Your task to perform on an android device: Add two quantities of Rich Dad, Poor Dad to the cart and view the cart
Image 0: 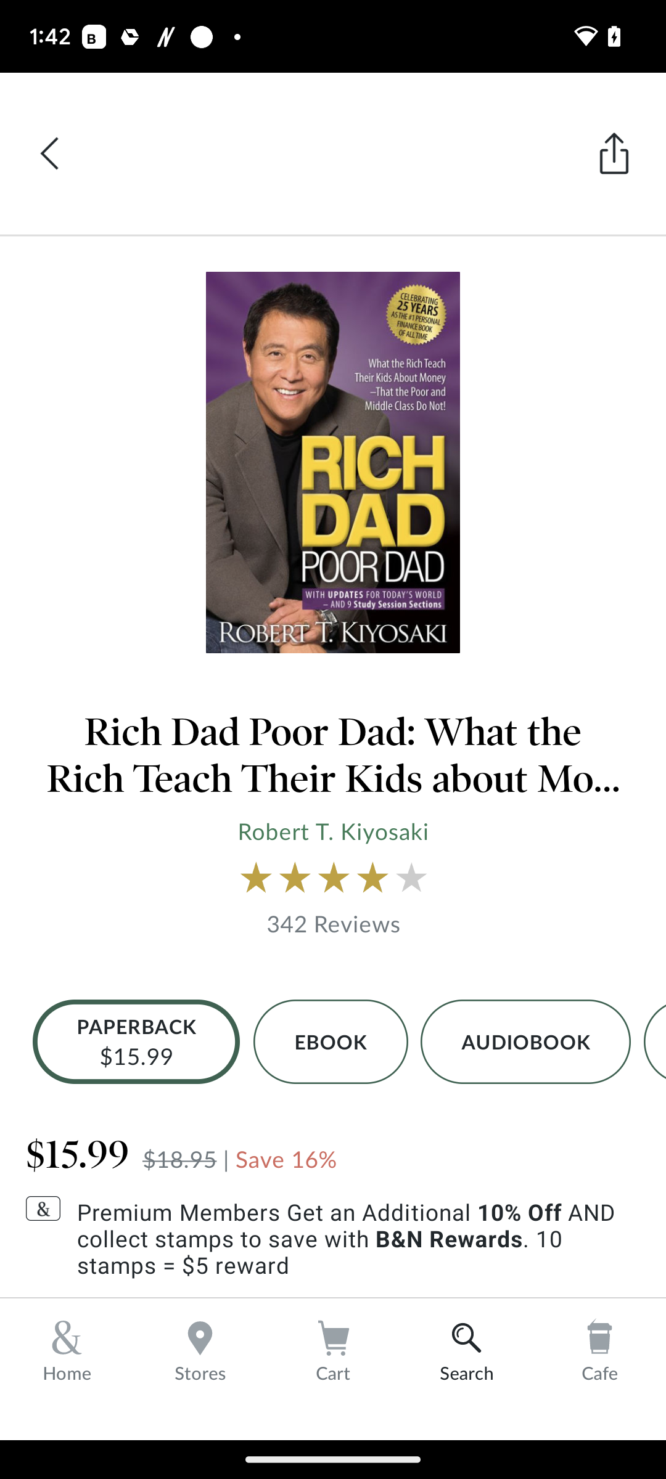
Scroll up to view the Add to Cart option
Step 0: scroll down
Image 1: 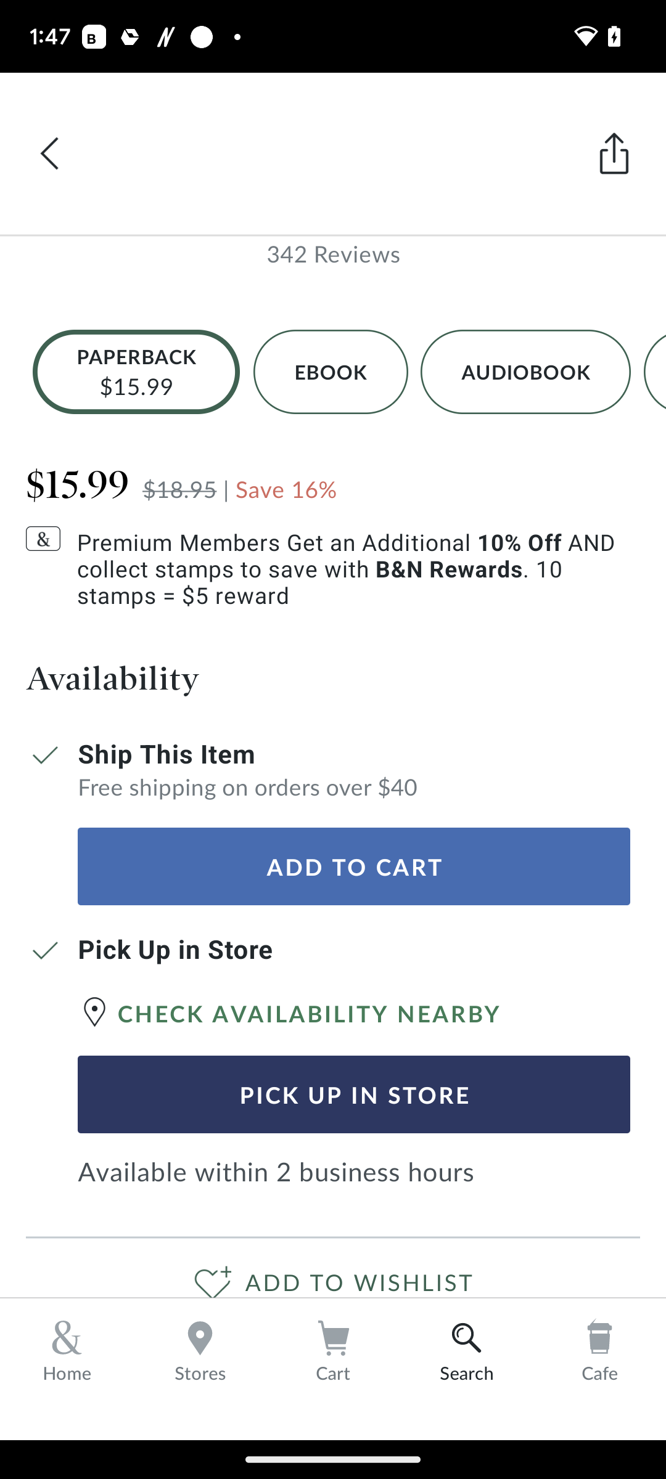
Click on the add to cart option in the middle of the screen 
Step 1: click (354, 866)
Image 2: 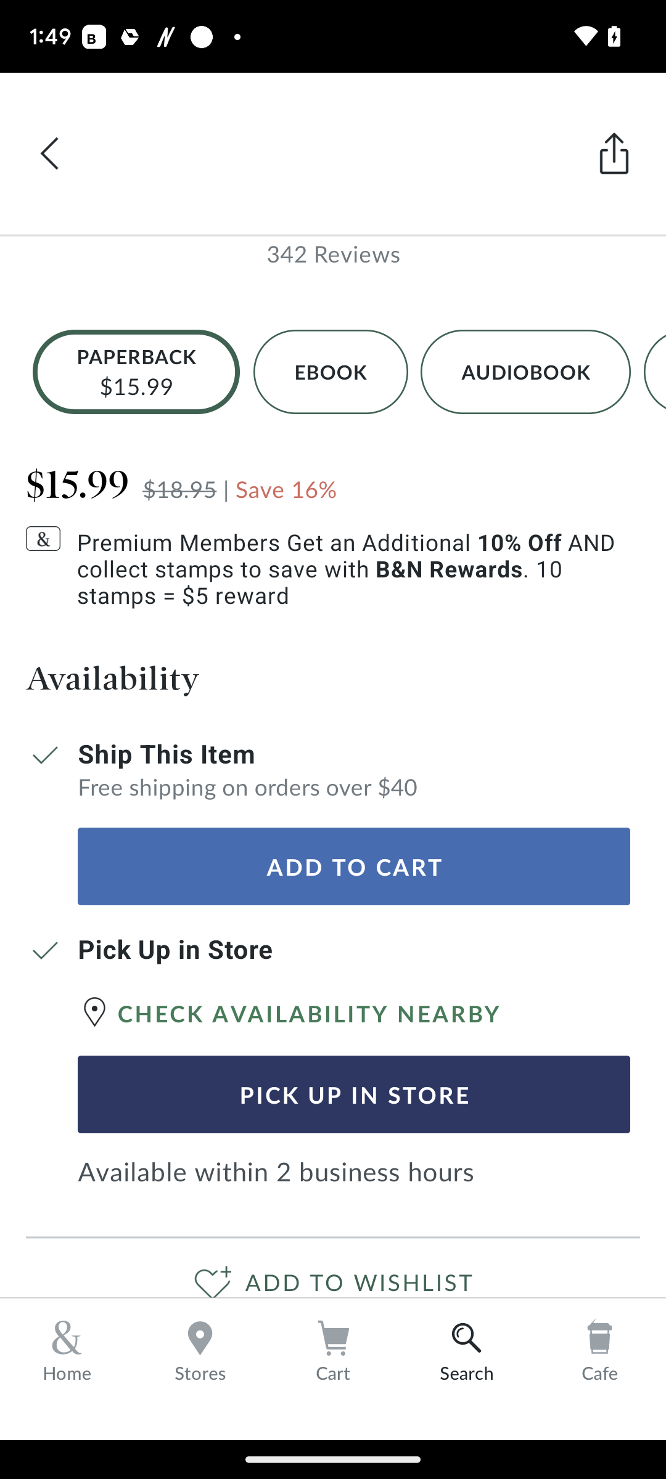
Click on the add to cart option in the middle of the screen 
Step 2: wait
Image 3: 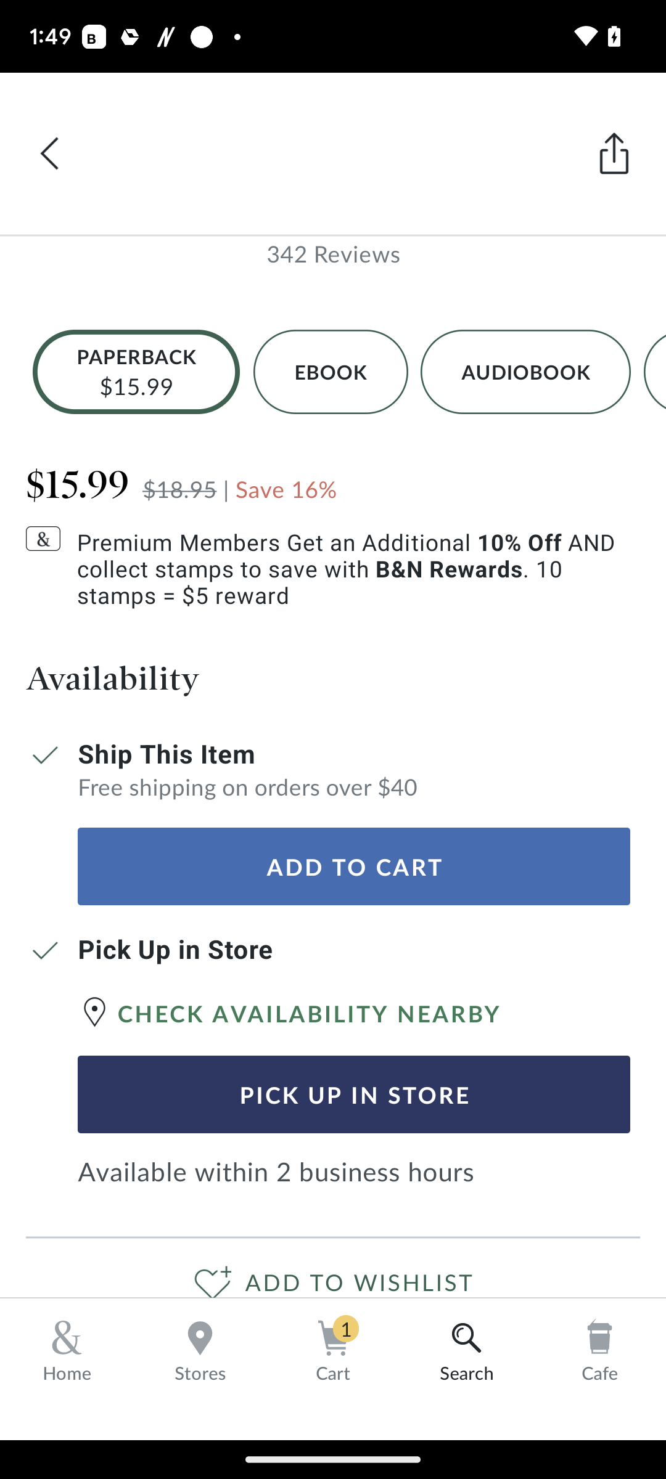
Click on the cart option at the bottom of the screen after the stores option and before the search option
Step 3: click (333, 1369)
Image 4: 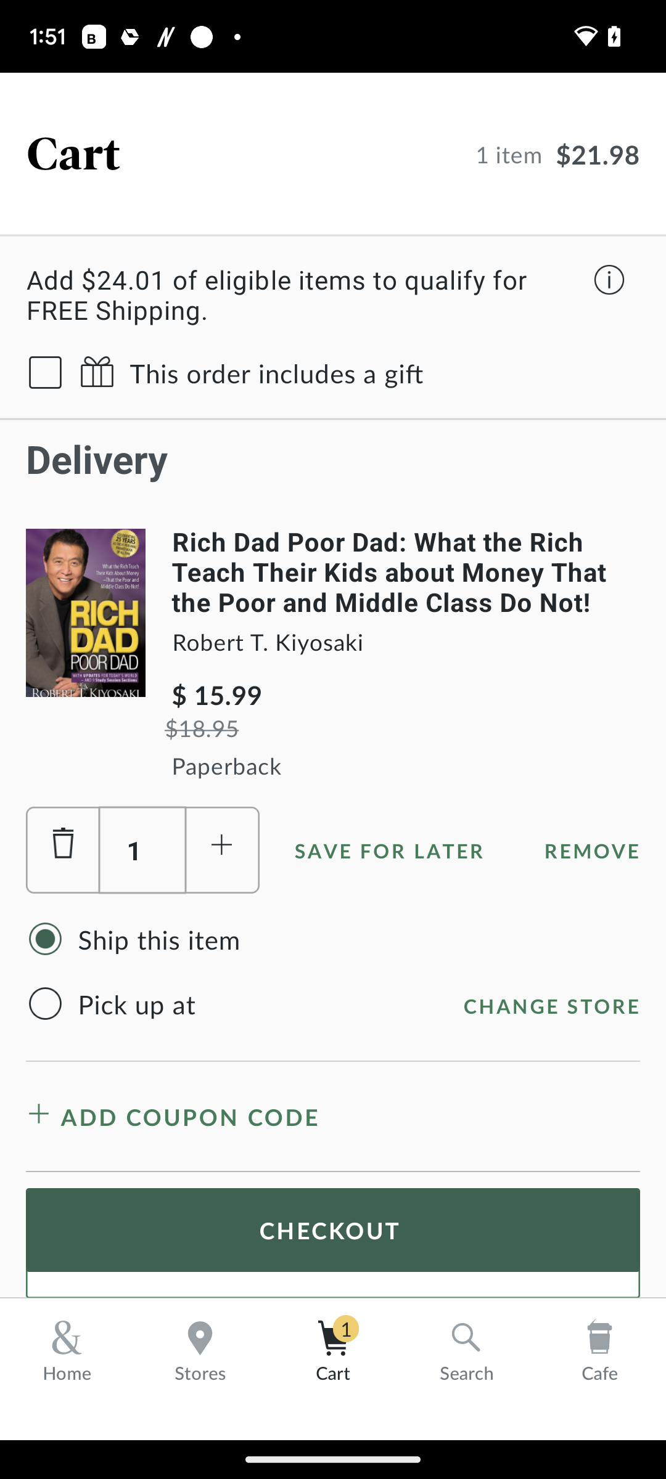
Click on the plus icon in the middle of the screen before the Save for Later option
Step 4: click (223, 850)